Your task to perform on an android device: on the Airbnb app View the details of the Hiking with Goats in Vancouver to get travel tips before visiting.
Image 0: 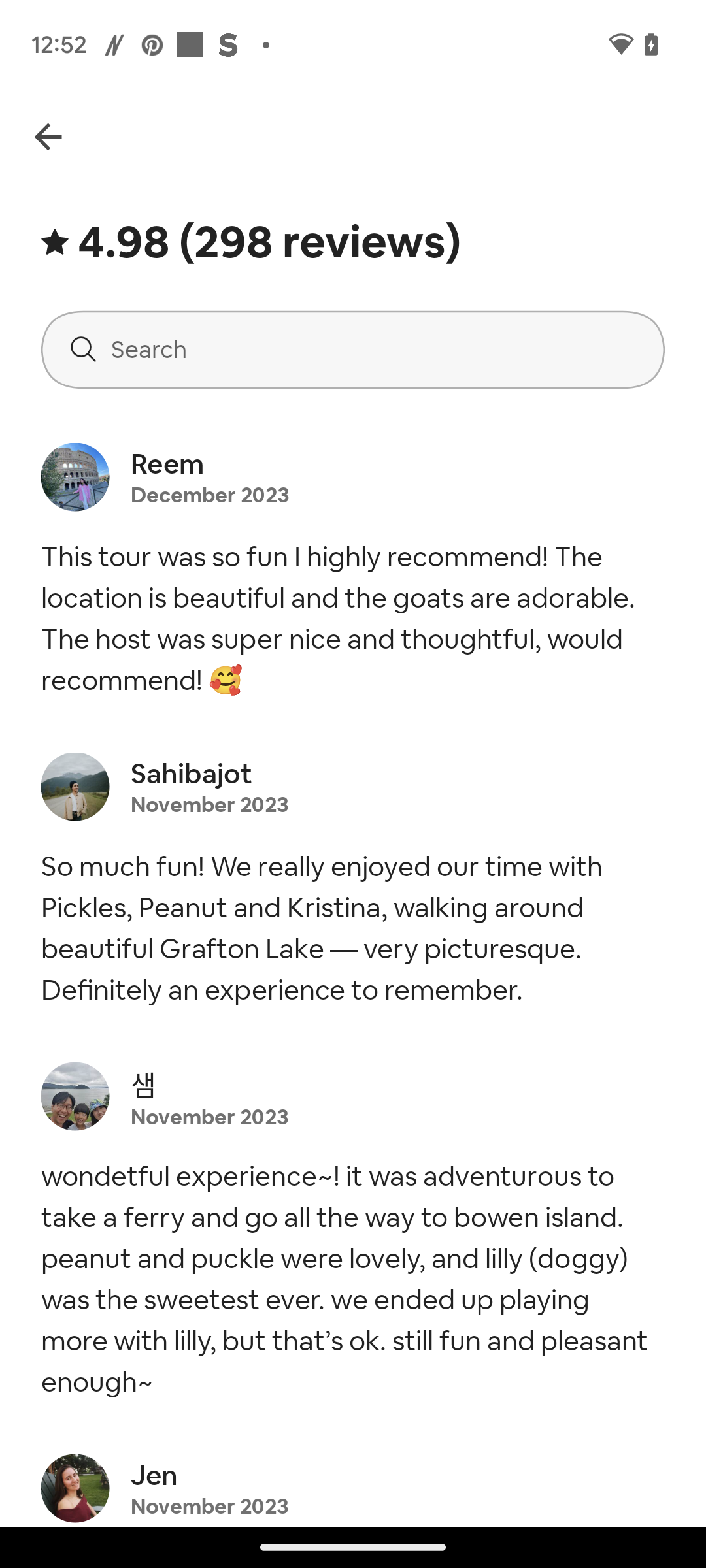
Go back to the previous page.
Step 0: press back button
Image 1: 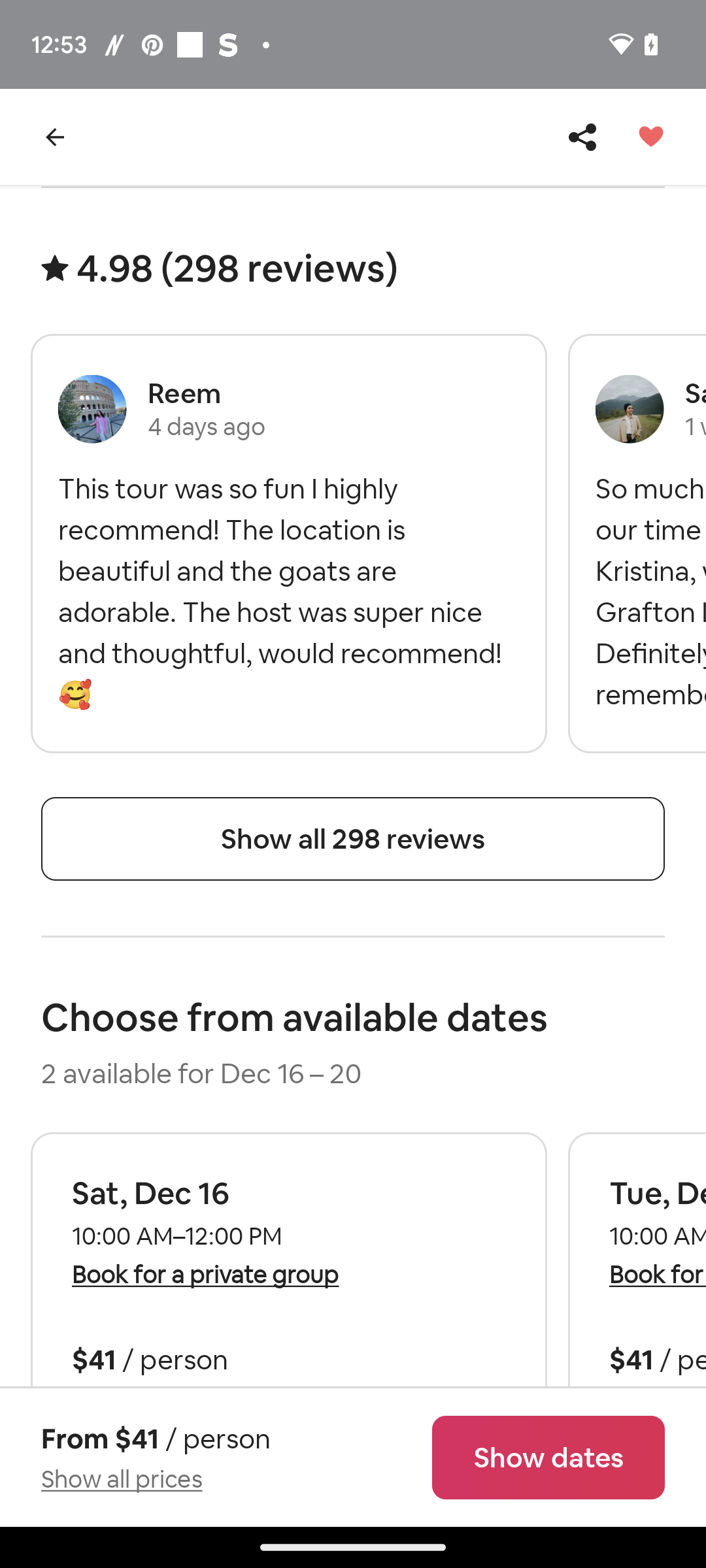
Swipe down
Step 1: scroll up
Image 2: 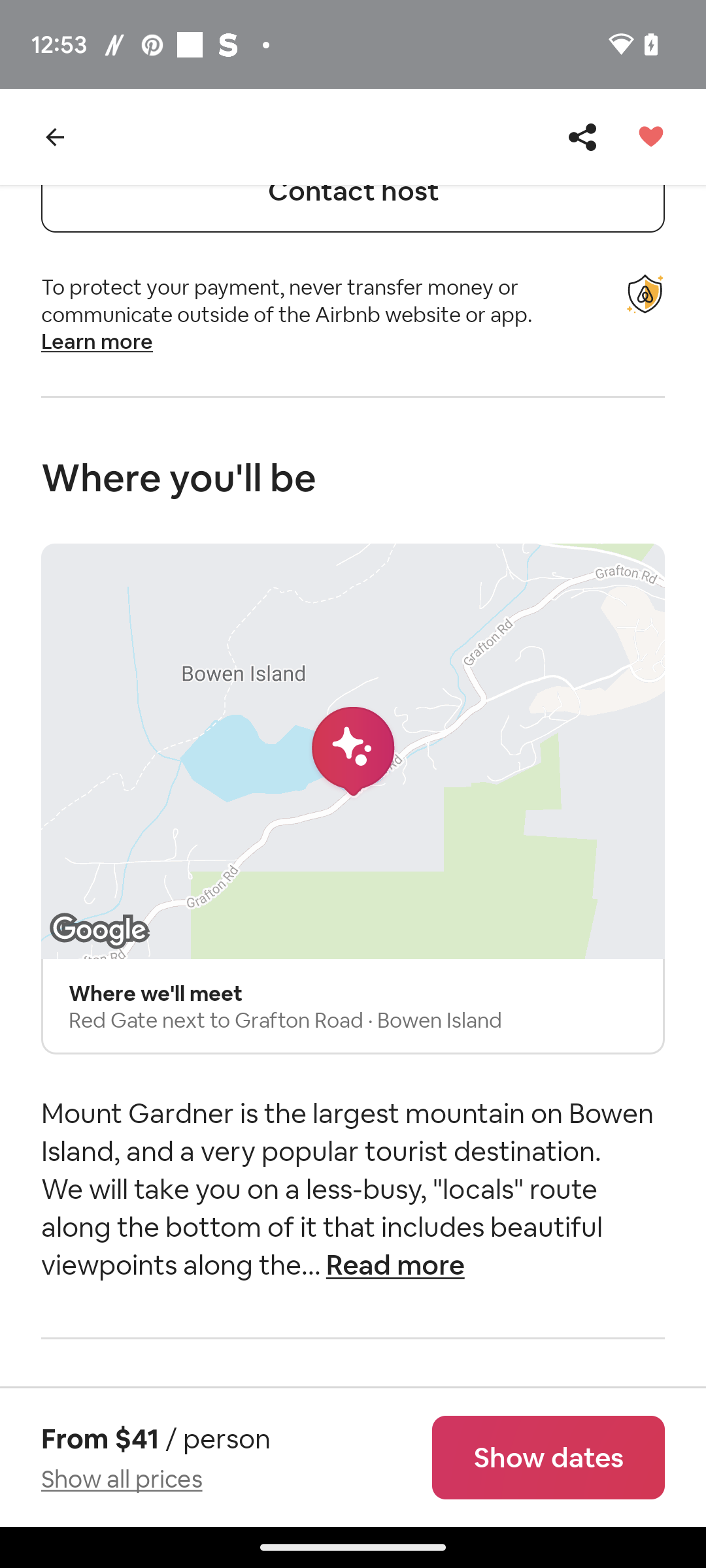
Swipe down
Step 2: scroll up
Image 3: 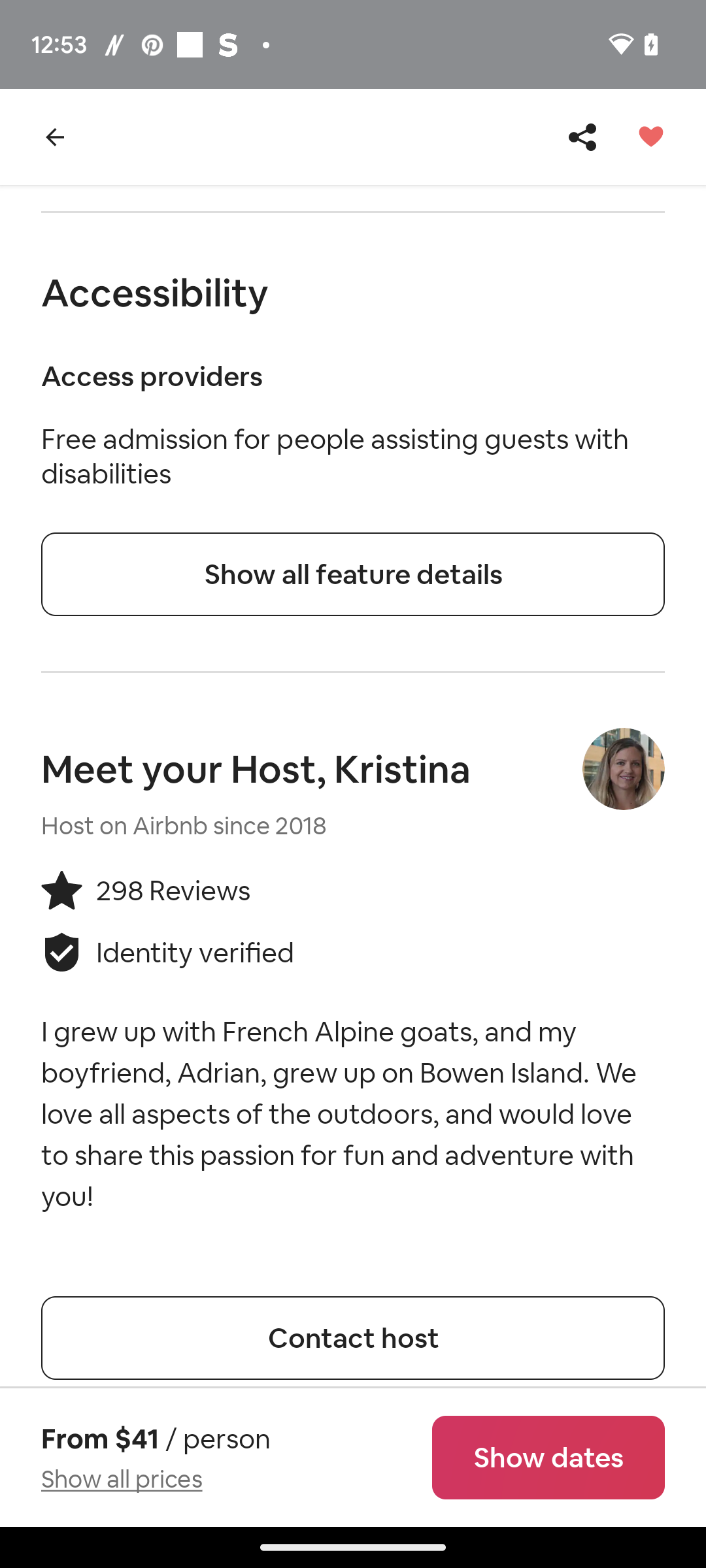
Swipe down
Step 3: scroll up
Image 4: 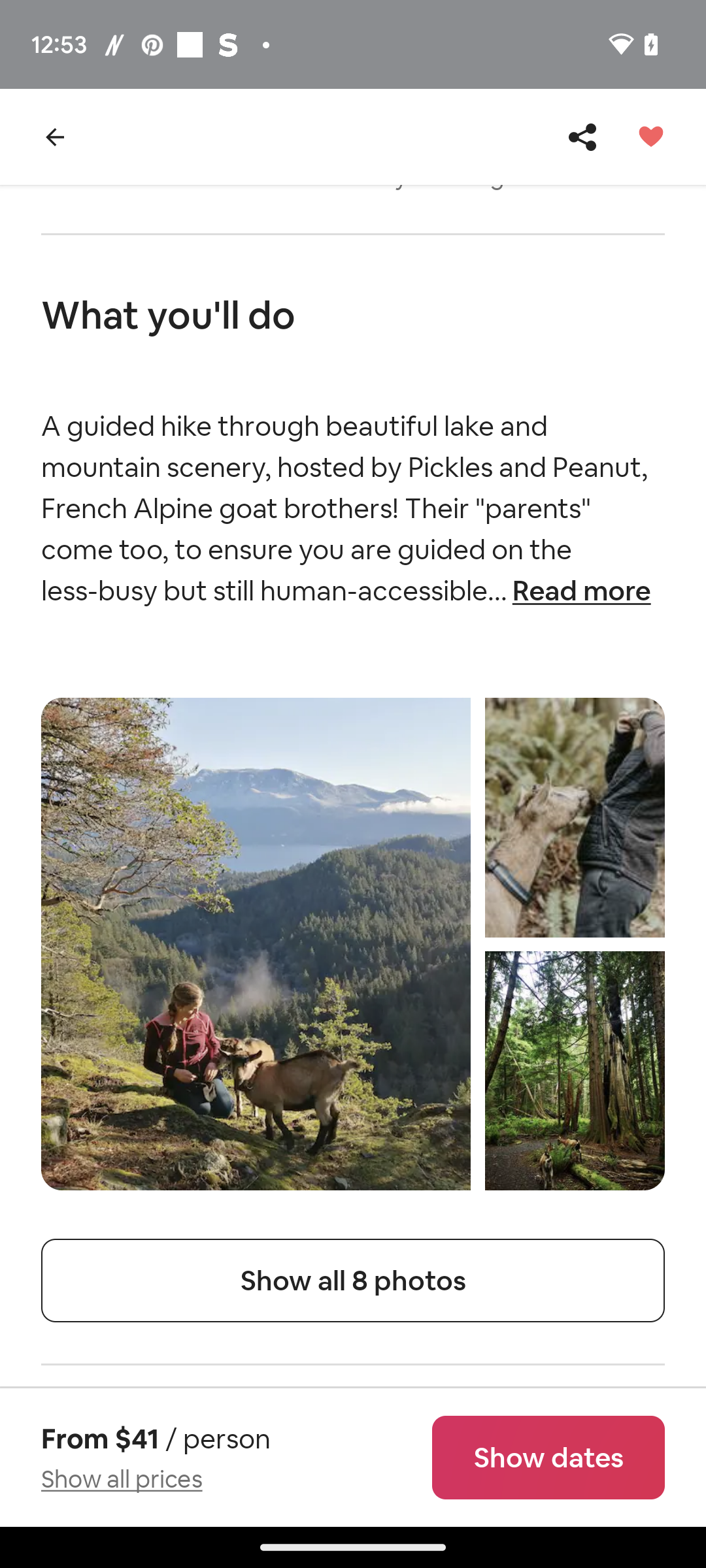
Click on the tab "Read more".
Step 4: click (352, 508)